Your task to perform on an android device: Open the Webex app and cancel the XYZ meeting.
Image 0: 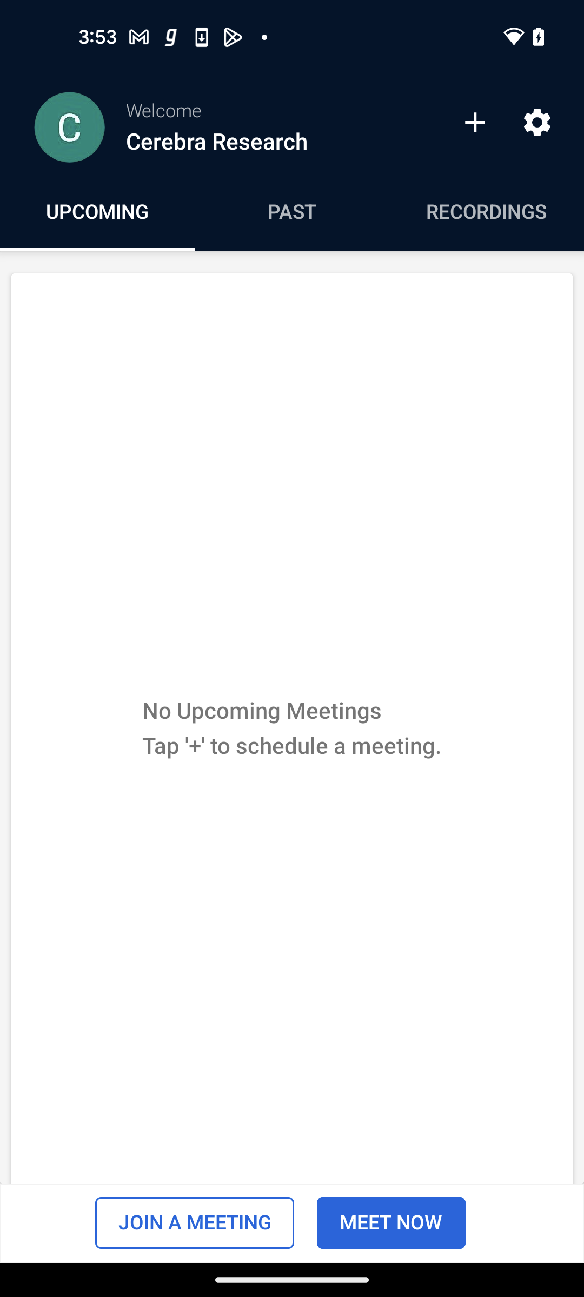
Open the Webex app
Step 0: open app "Webex"
Image 2: 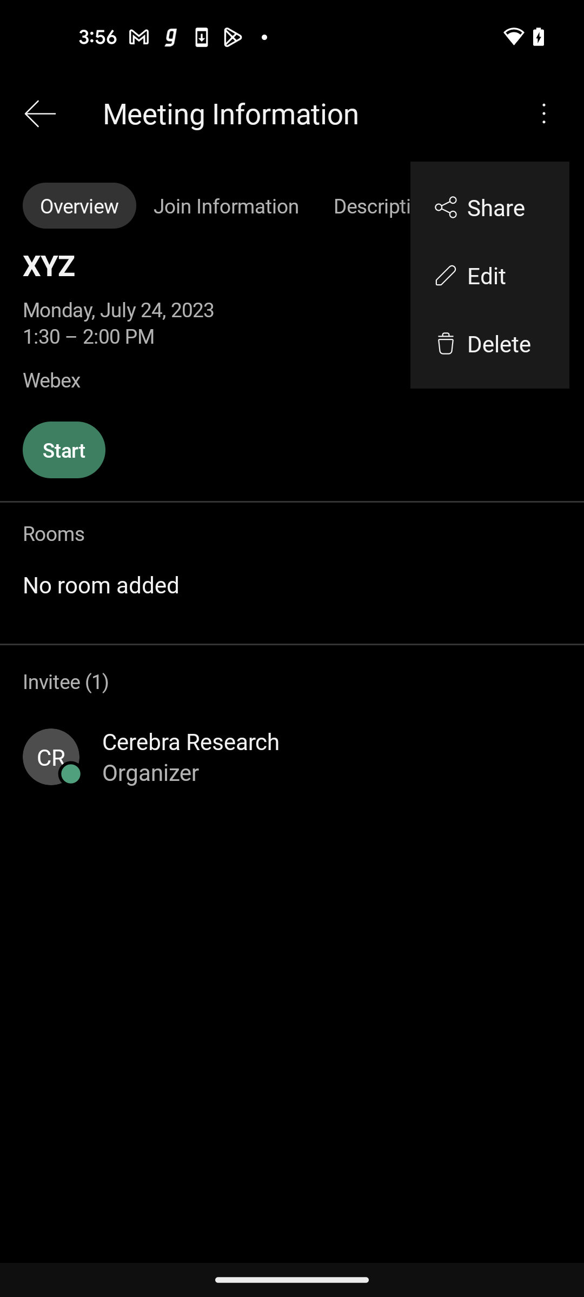
Click on the Delete option
Step 2: click (499, 343)
Image 3: 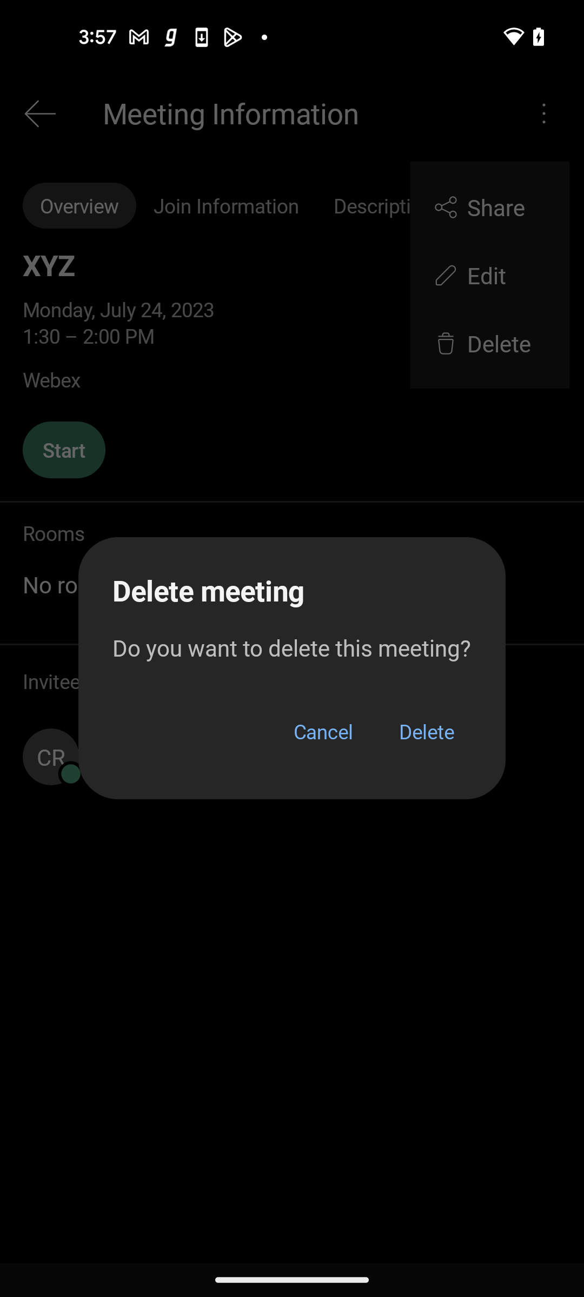
Click on Delete button
Step 3: click (427, 731)